Your task to perform on an android device: I want to purchase the  tapered pants I've fallen in love with on the H&M app. I'm therefore adding it to my cart before making a decision.
Image 0: 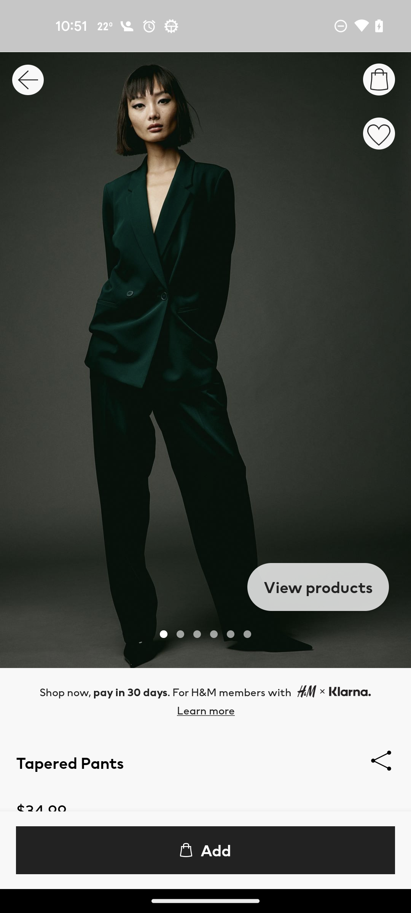
Click on the Add to bag tab
Step 0: click (216, 850)